Your task to perform on an android device: open the wordweb app and  bookmark the word role .
Image 0: 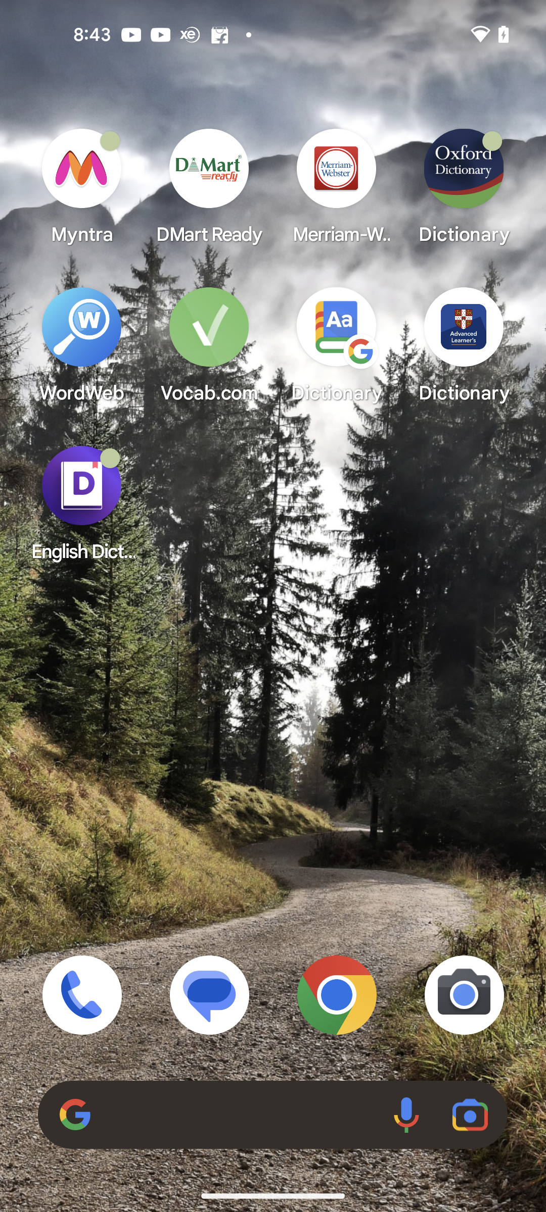
Open the wordweb app.
Step 0: open app "WordWeb"
Image 1: 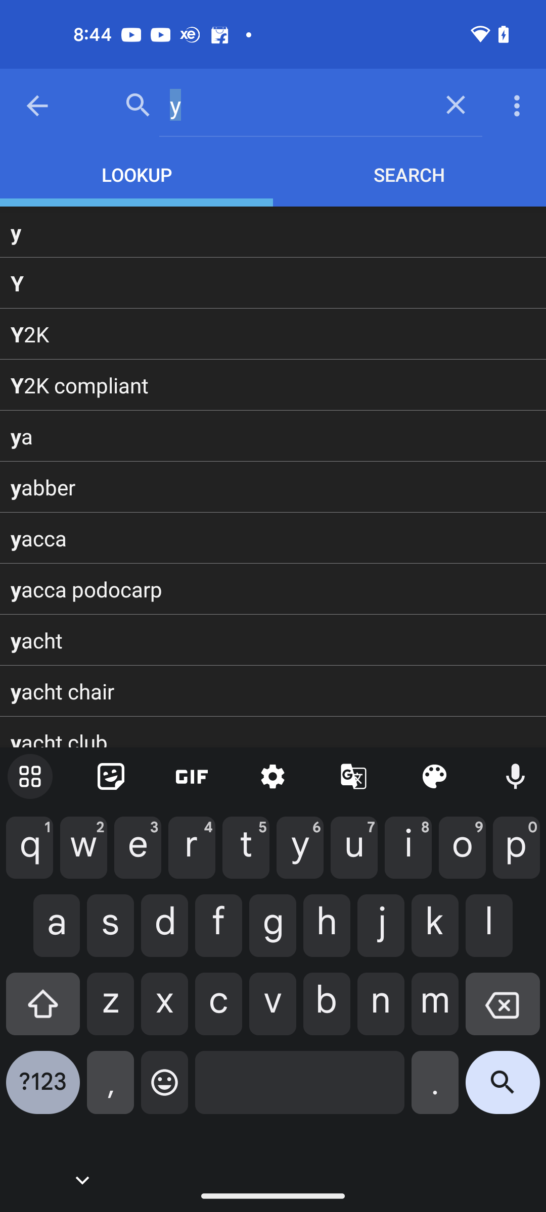
Type role in the search bar.
Step 1: type "role"
Image 2: 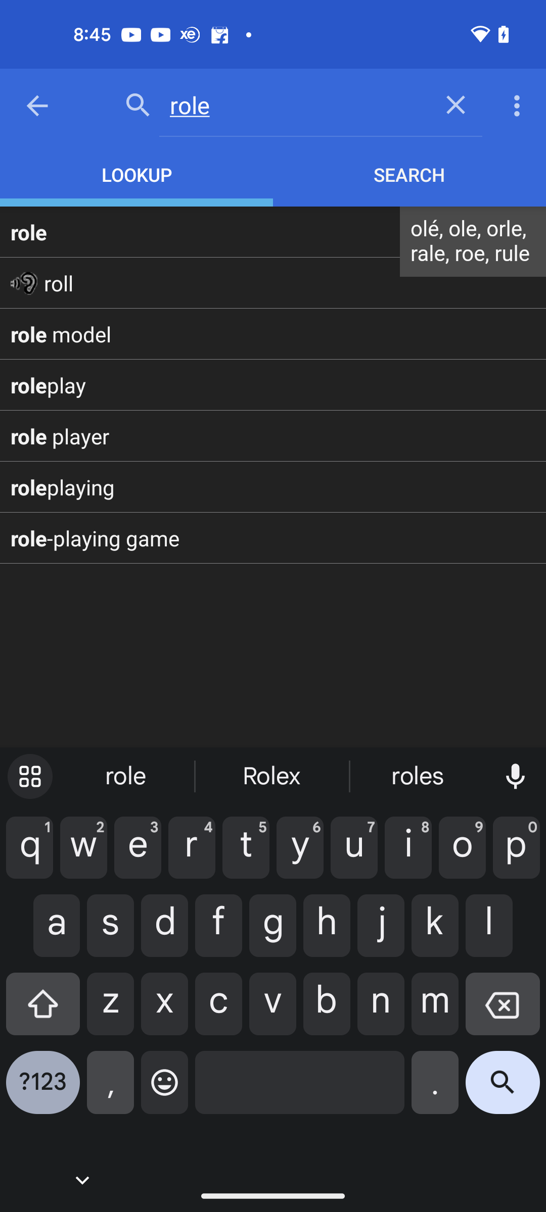
Click on the first word.
Step 2: click (29, 232)
Image 3: 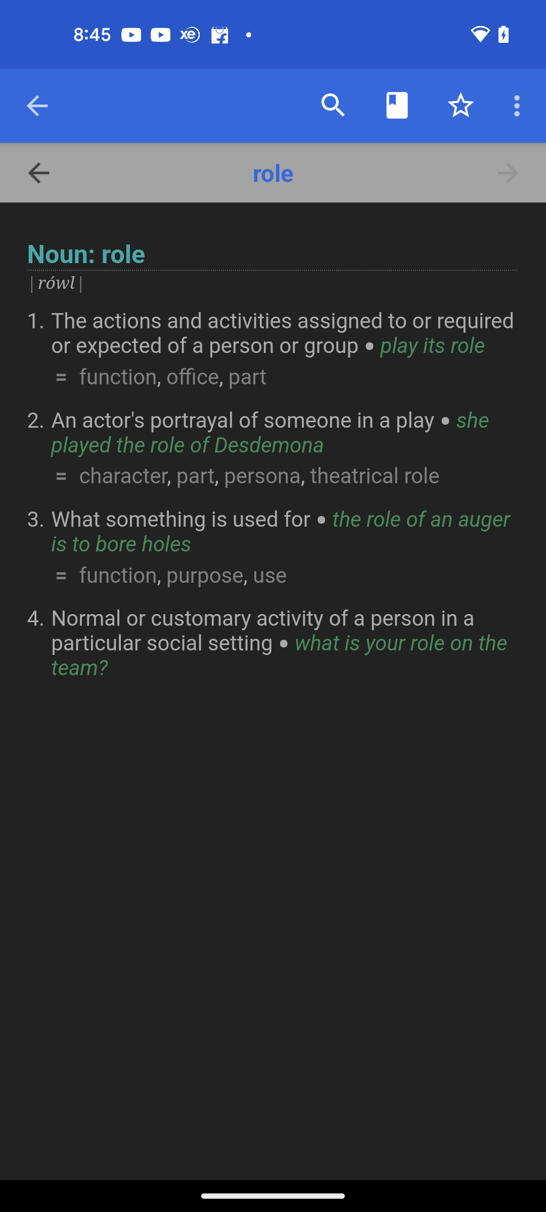
Click on the star icon to bookmark it.
Step 3: click (461, 106)